Your task to perform on an android device: Open the Clock app and delete the current timer
Image 0: 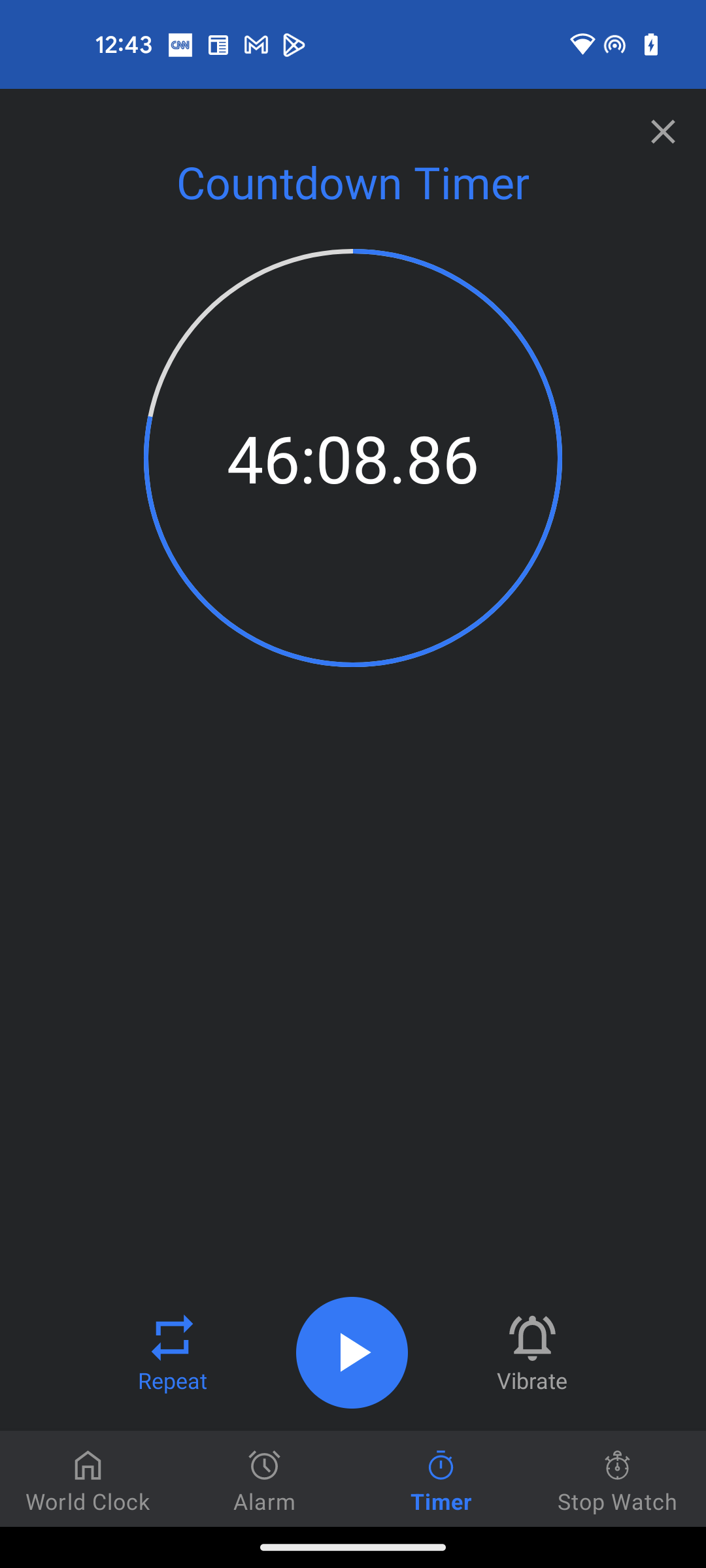
Open the Clock app
Step 0: open app "Clock"
Image 1: 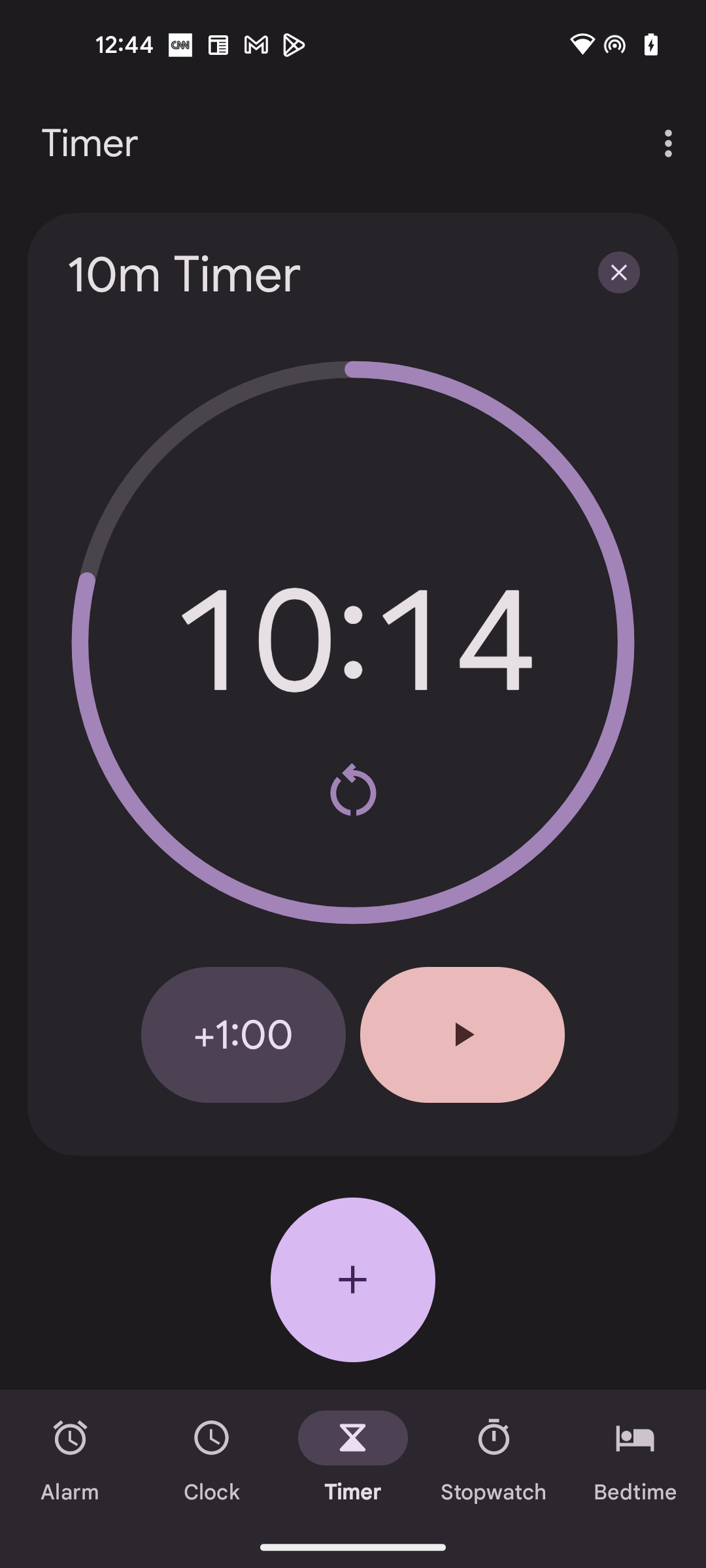
Click on the Close icon to delete the timer
Step 1: click (619, 272)